Your task to perform on an android device: The Flower Show, which was held on September 25th, has been successfully accomplished. Now I want to delete the Flower Show notes from the Notes app.
Image 0: 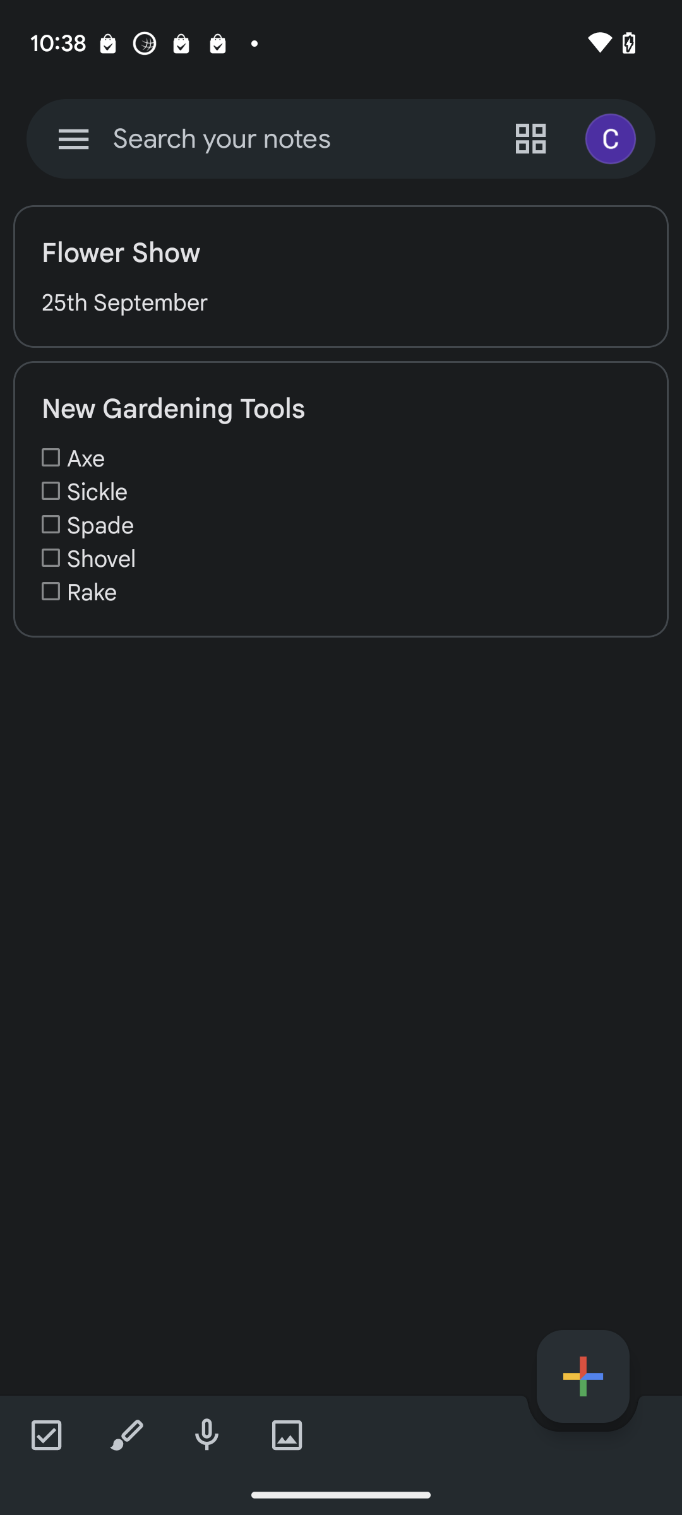
Click on the flower show notes
Step 0: click (341, 253)
Image 1: 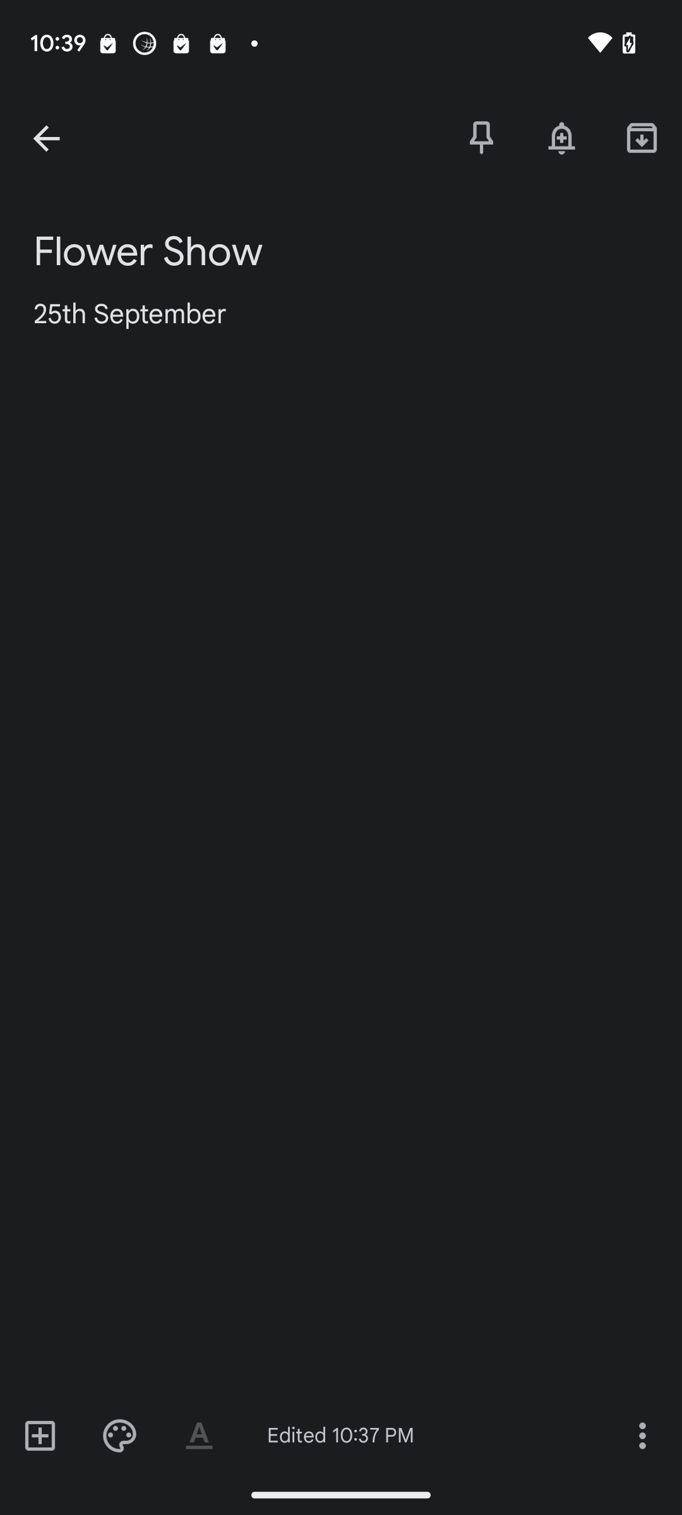
Click on the three dot icon on the bottom right of the screen
Step 1: click (642, 1435)
Image 2: 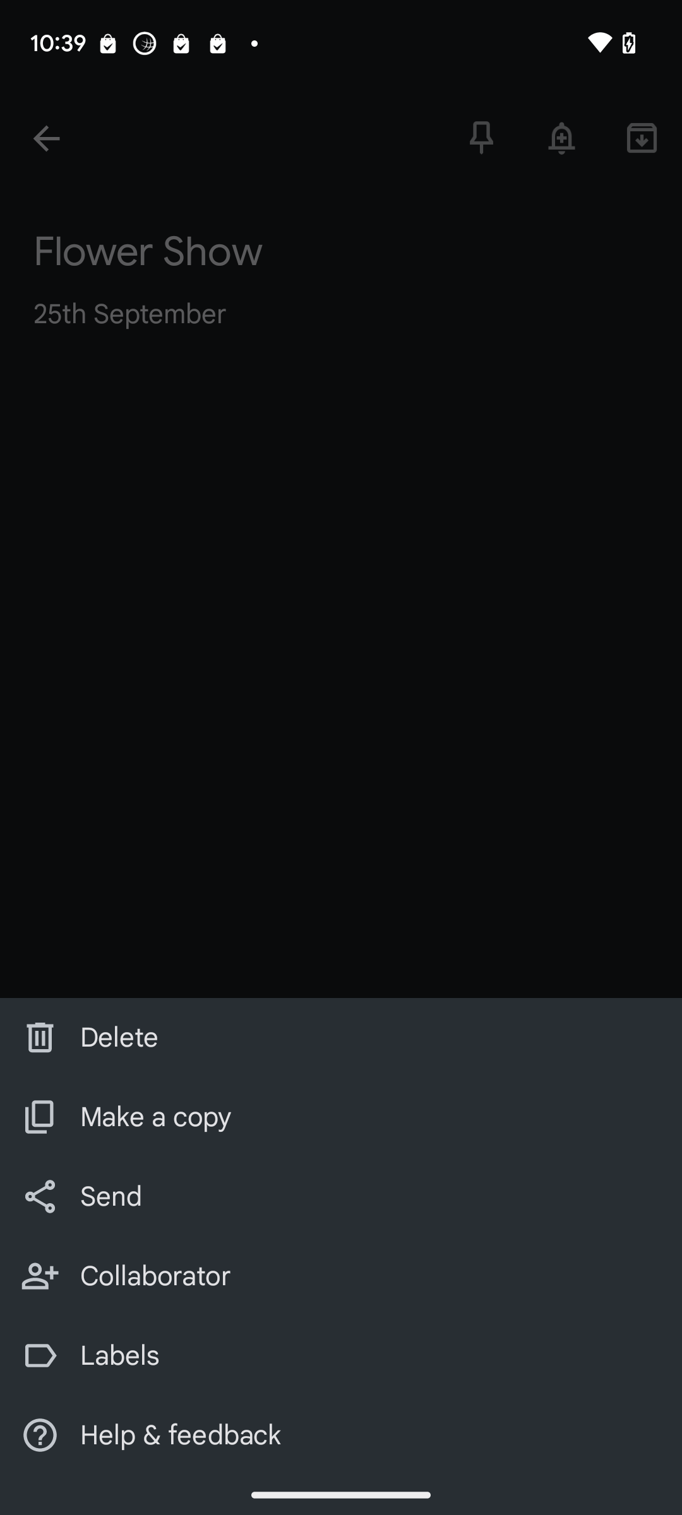
Click on the delete option
Step 2: click (341, 1038)